Your task to perform on an android device: In the Any.do app, search for HR meeting reminder.
Image 0: 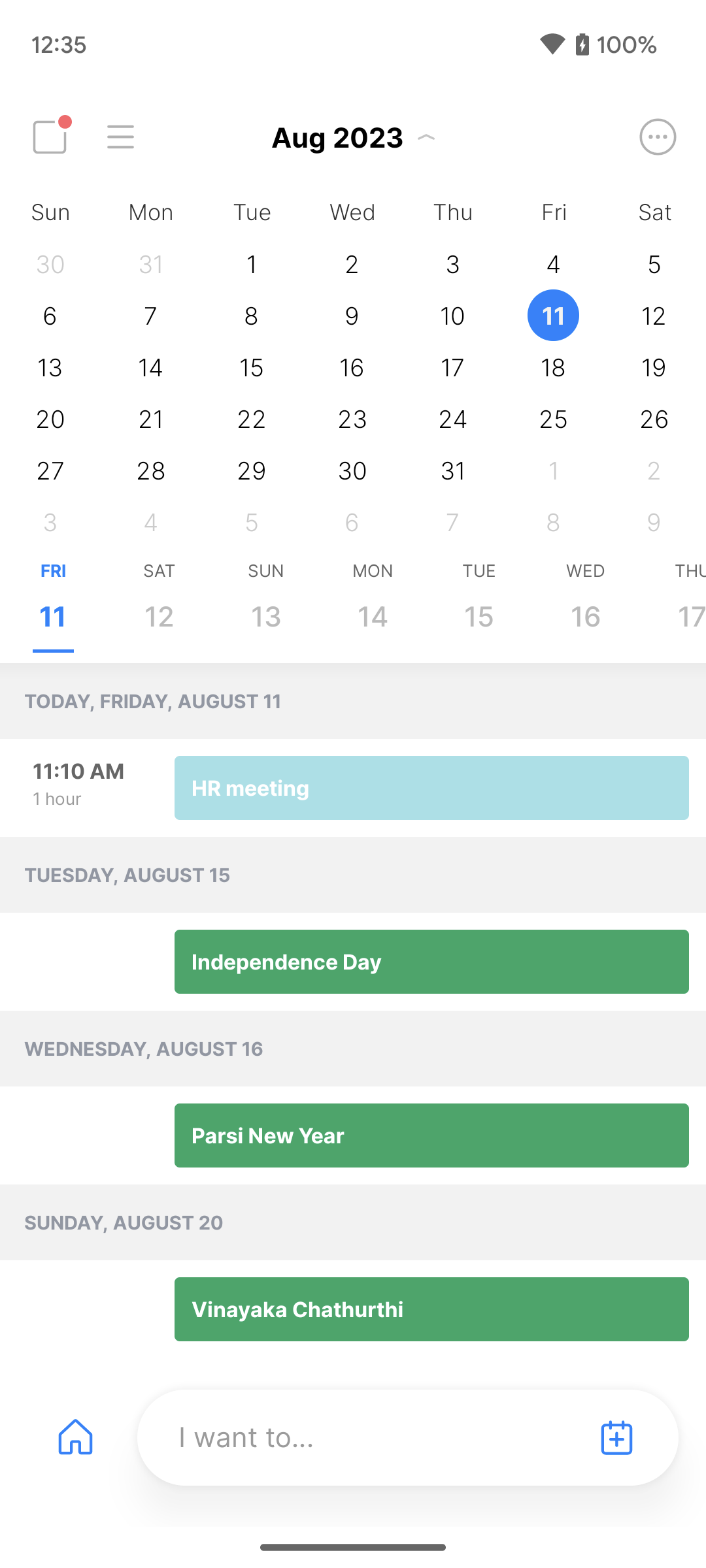
Click on the home icon at the bottom left corner of the screen.
Step 0: click (73, 1444)
Image 1: 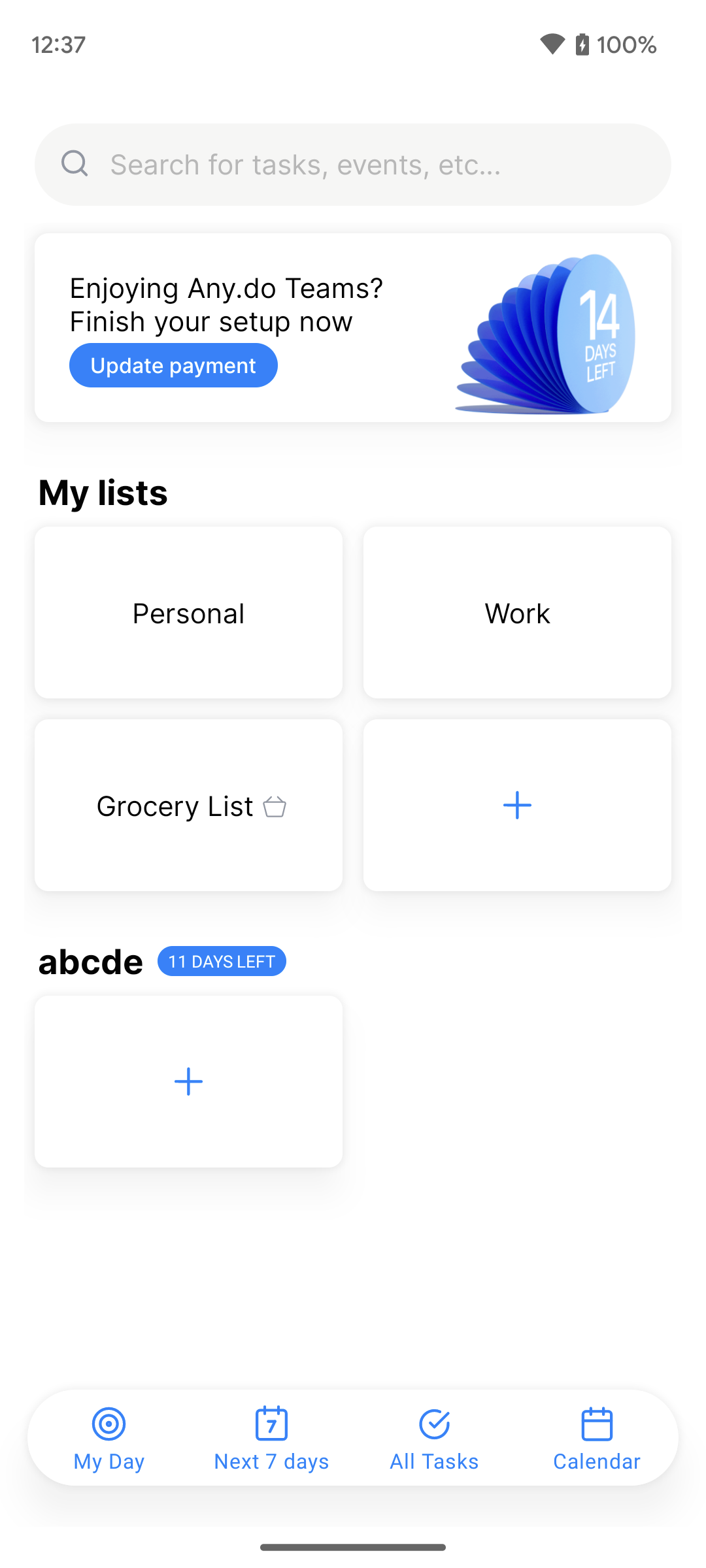
Click on the search bar at the top of the screen.
Step 1: click (380, 164)
Image 2: 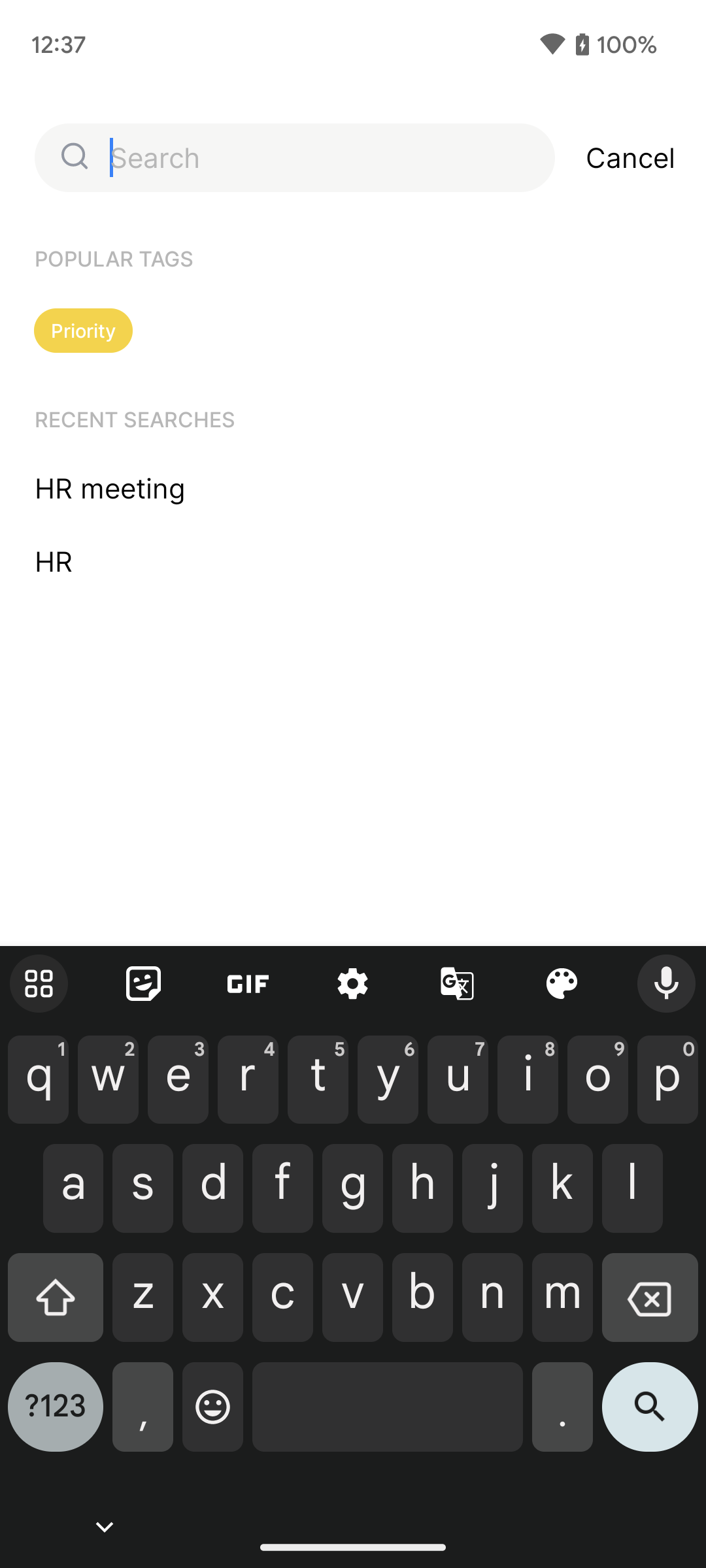
Type HR meeting on the search bar at the top of the screen.
Step 2: type "HR meeting"